Your task to perform on an android device: I want to purchase the  Out from under charlotte flannel mini dress. I've fallen in love with the  urban outfitters app  I'm therefore adding it to my cart before making a decision.
Image 1: 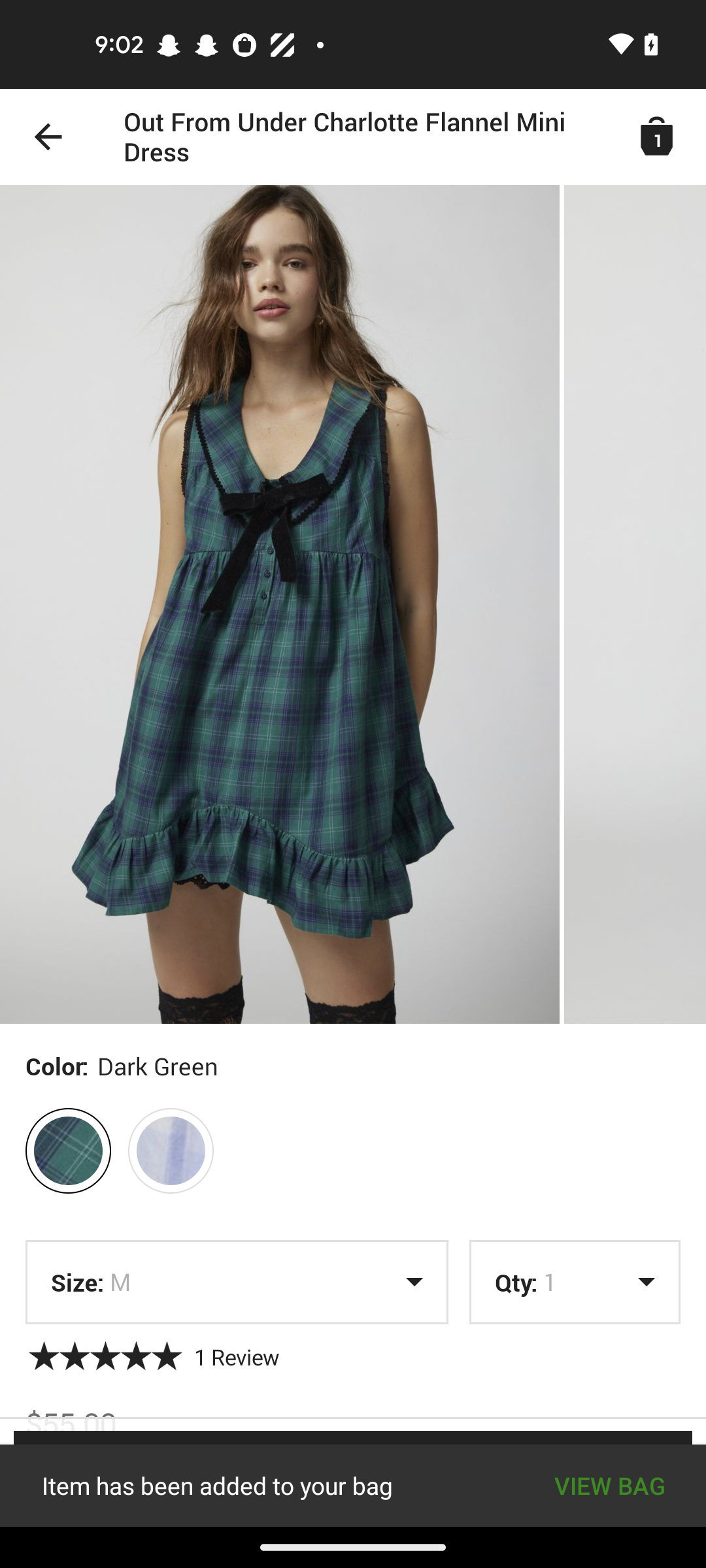
Click on the Add to bag tab 
Step 1: wait